Your task to perform on an android device: I am planning to go hiking this weekend therefore I would like to browse hiking equipment on the Puma app.
Image 0: 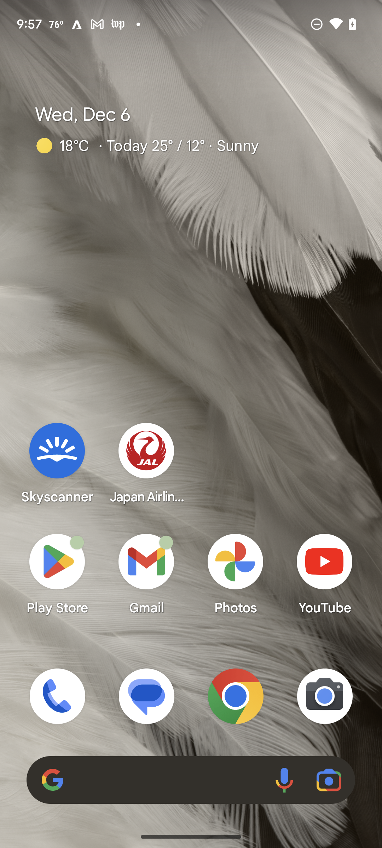
Open Puma app
Step 0: open app "PUMA"
Image 1: 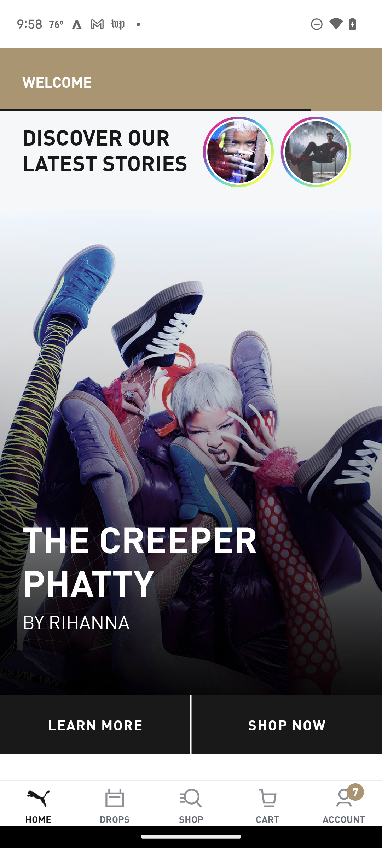
Click on shop
Step 1: click (191, 803)
Image 2: 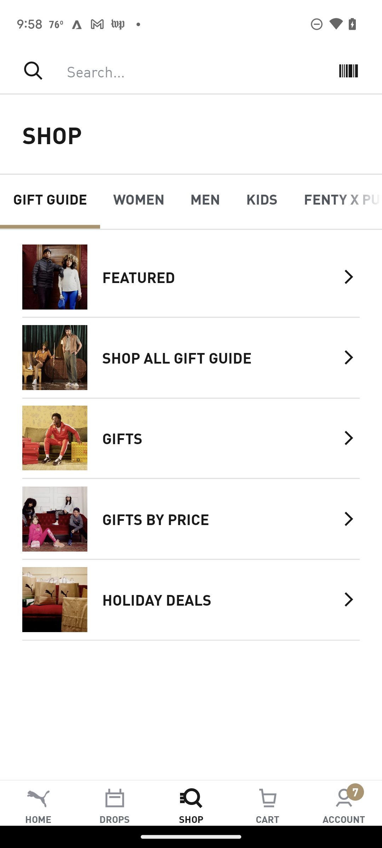
Click on the search box
Step 2: click (186, 71)
Image 3: 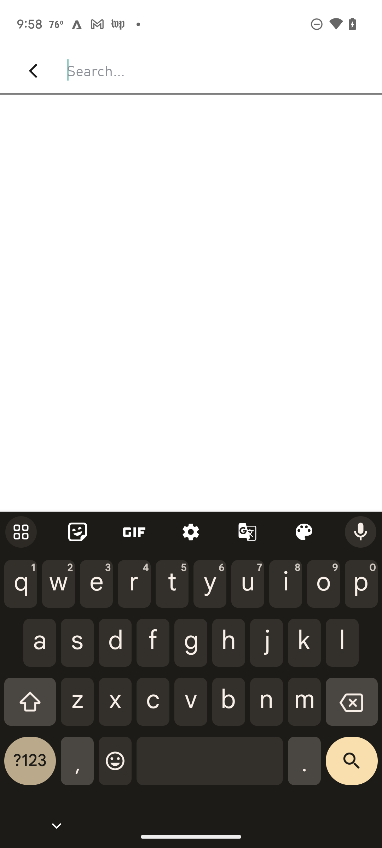
Type Hiking equipment
Step 3: type "Hiking equipment"
Image 4: 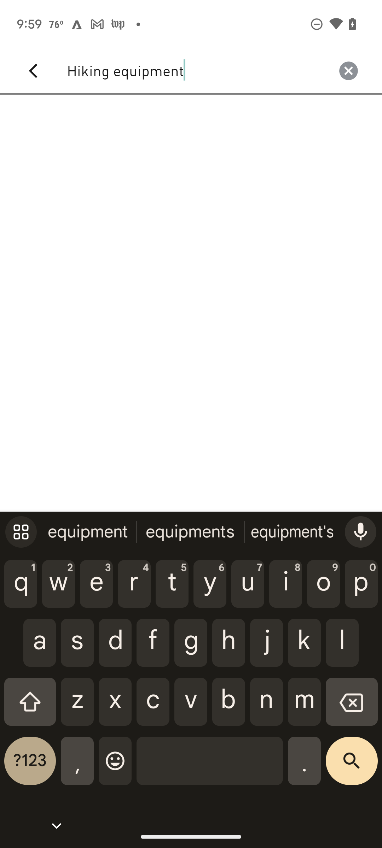
Click on the search icon
Step 4: click (352, 766)
Image 5: 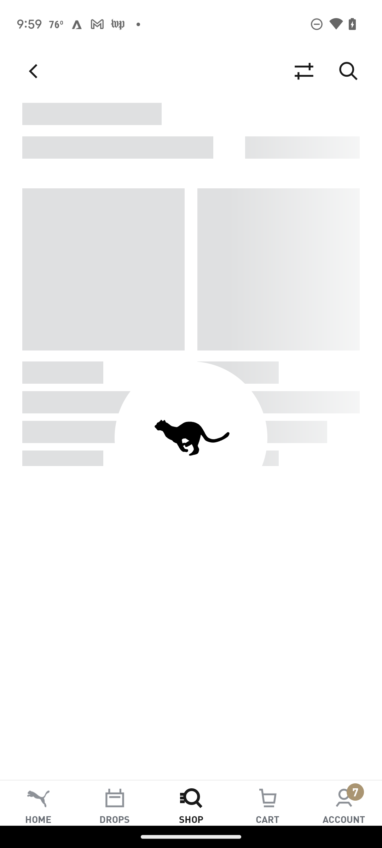
Click on the search icon
Step 5: wait